Your task to perform on an android device: I need to search for YMCA annual day reminders in the Reminder app after receiving notification of a forthcoming occasion.
Image 0: 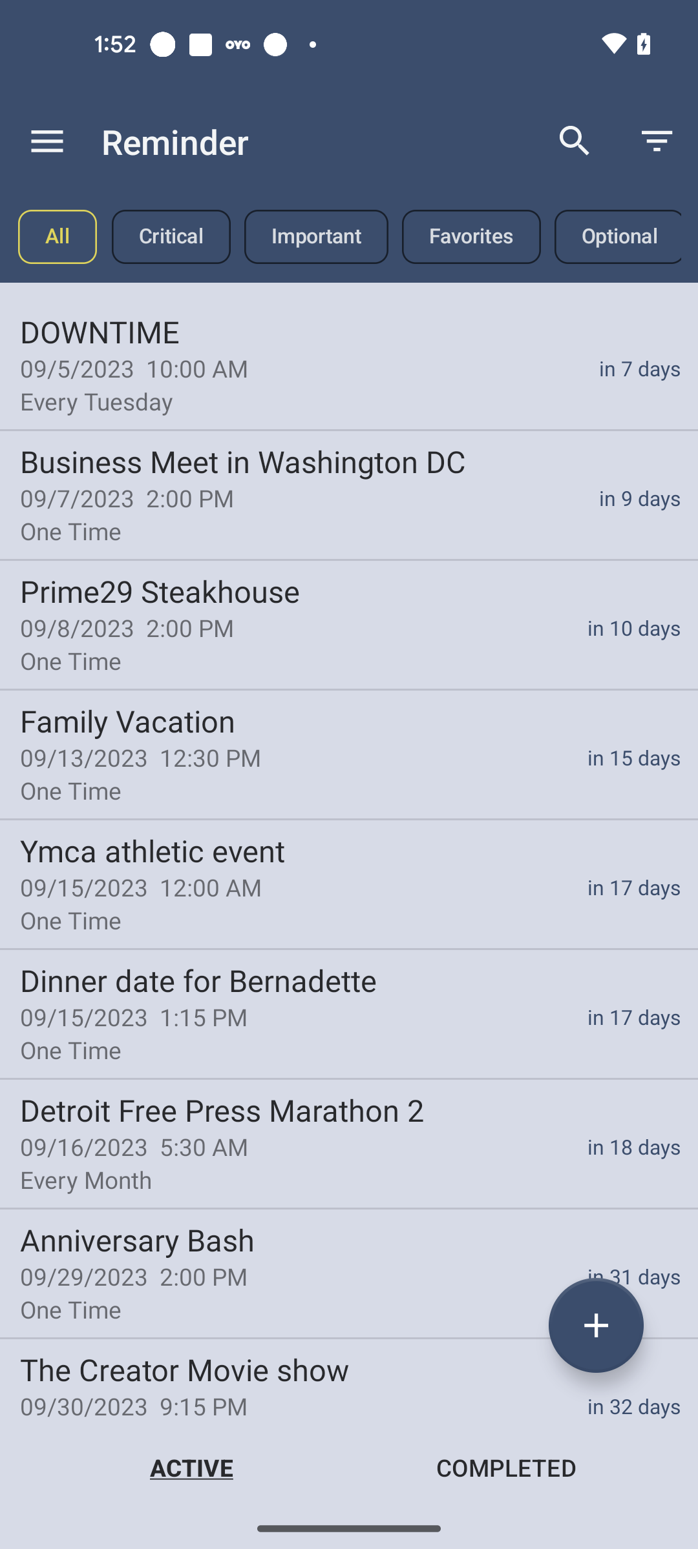
Click on the search icon at the top of the screen
Step 0: click (575, 141)
Image 1: 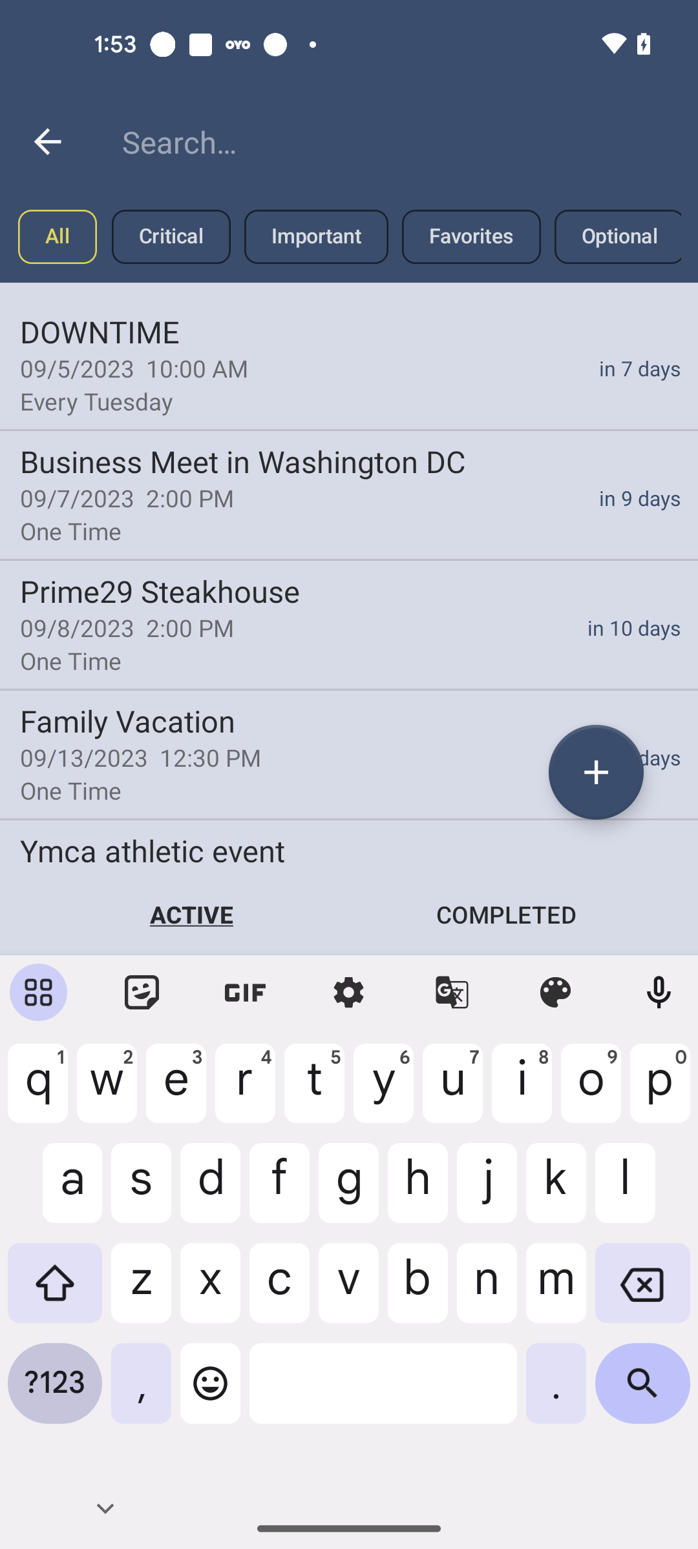
Search for YMCA annual day Reminder
Step 1: type "YMCA annual day"